Your task to perform on an android device: I am planning to purchase a new car in the near future. Since BMW is in the wish-list, look for BMW cars in the CarTrade app.
Image 0: 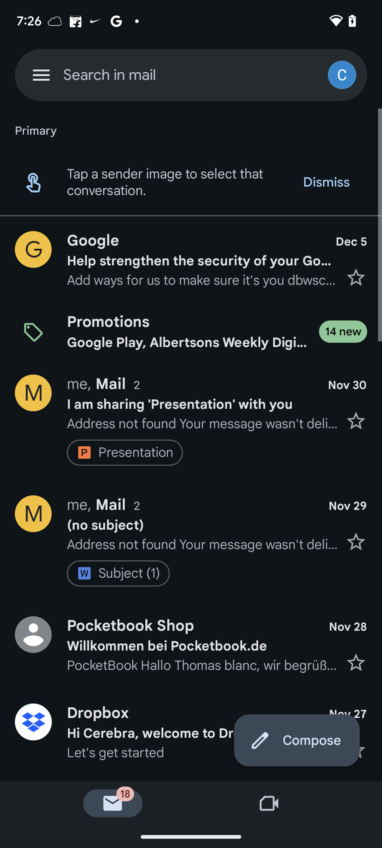
Open the CarTrade app.
Step 0: open app "CarTrade | Used Cars, New Cars"
Image 1: 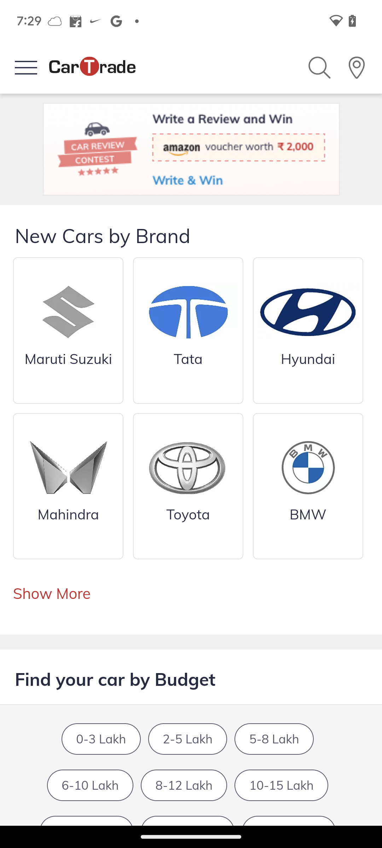
Click on BMW.
Step 1: click (307, 458)
Image 2: 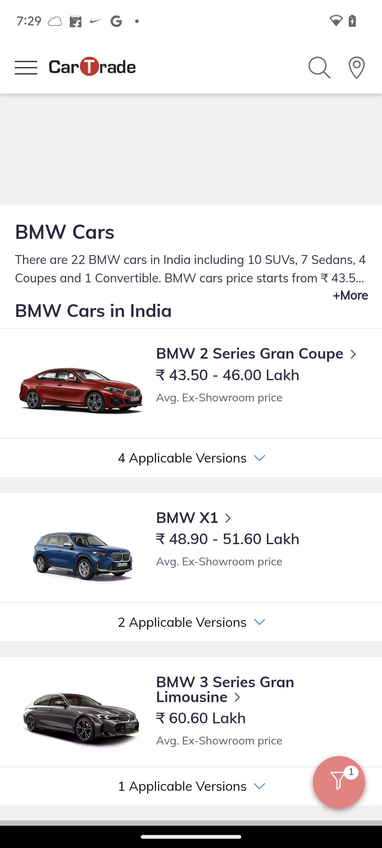
Swipe down to view more options.
Step 2: scroll down